Your task to perform on an android device: Send information about the trains leaving at 6:19 AM to 7:30 AM to Karin using the gmail address karin.iversen@example.com.
Image 0: 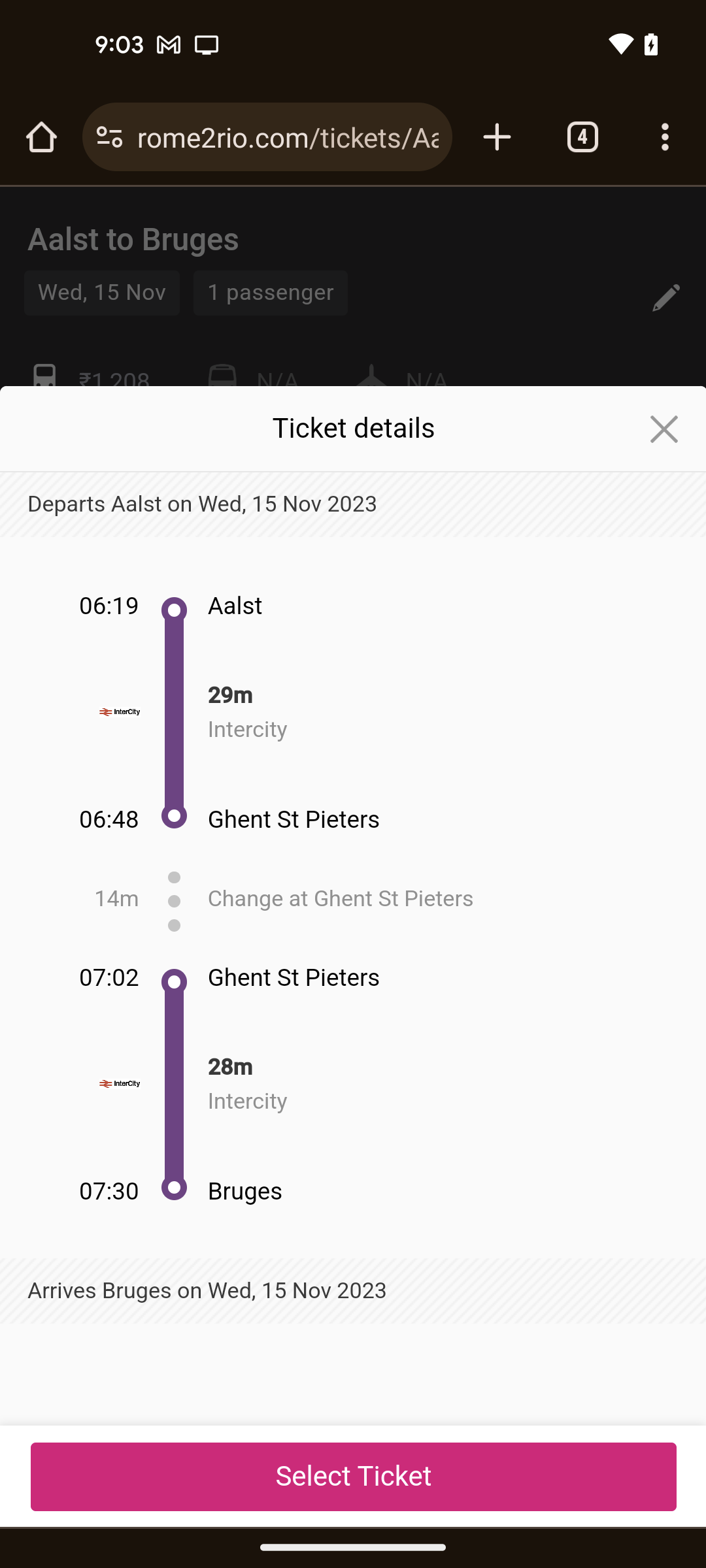
Tap on the three dots menu icon at the top right corner of the screen
Step 0: click (664, 137)
Image 1: 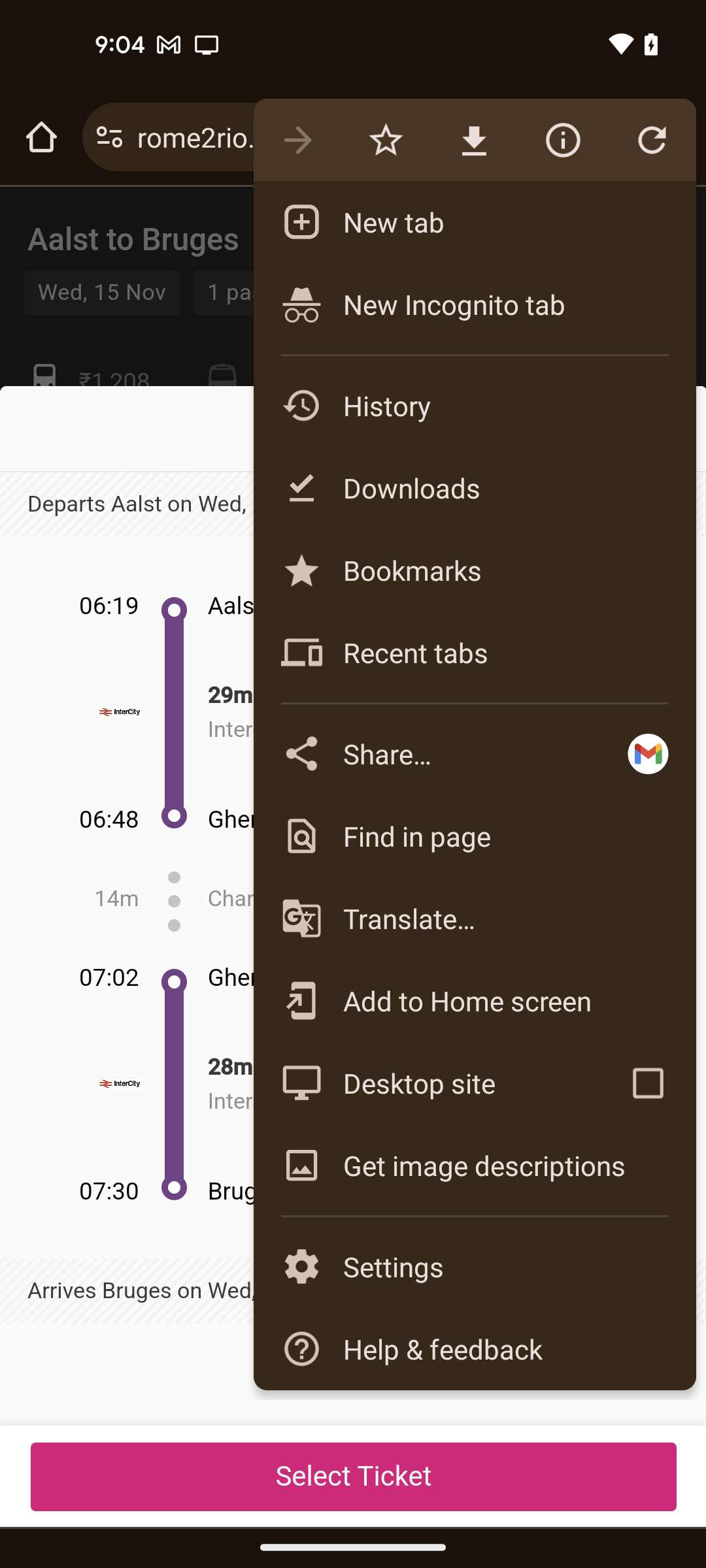
Tap on the share option
Step 1: click (427, 754)
Image 2: 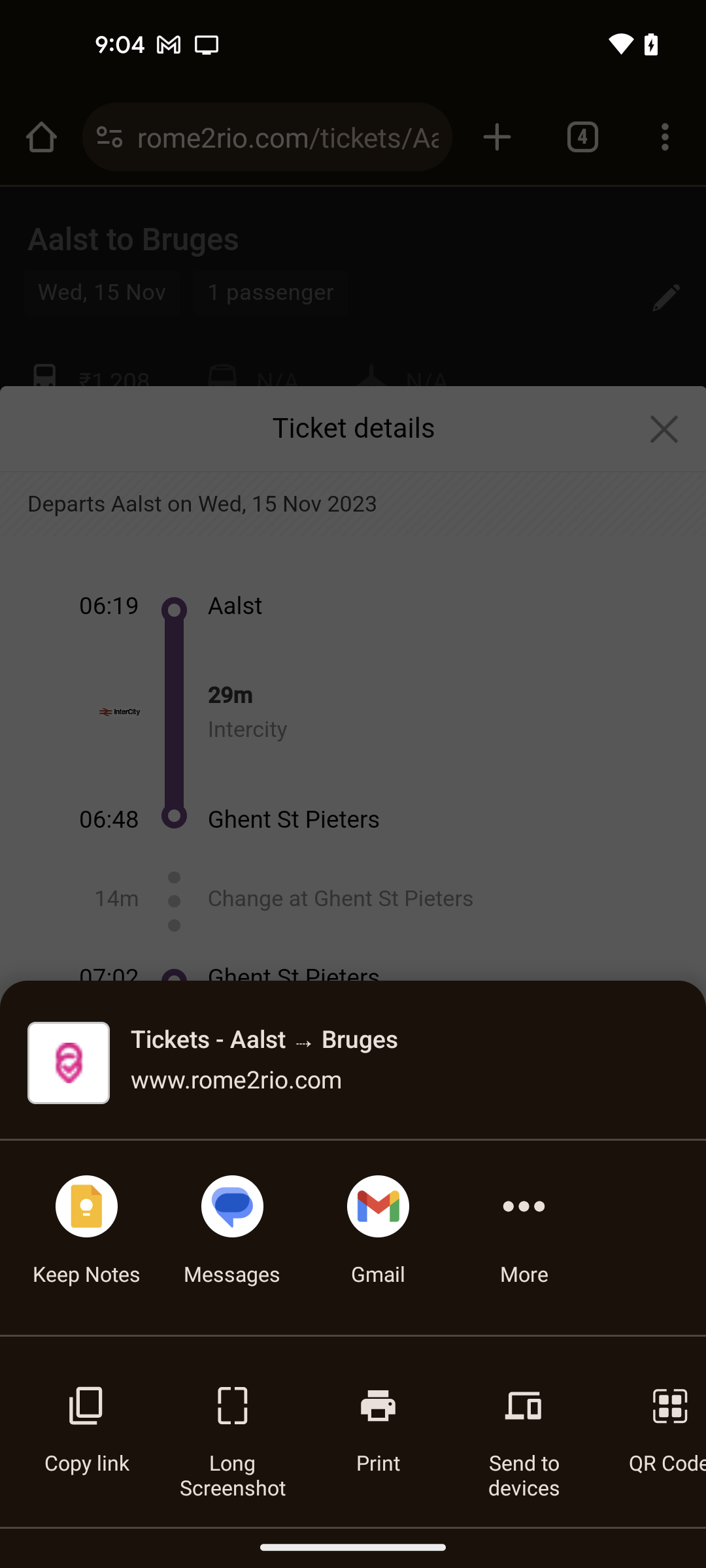
Select the gmail option
Step 2: click (353, 1254)
Image 3: 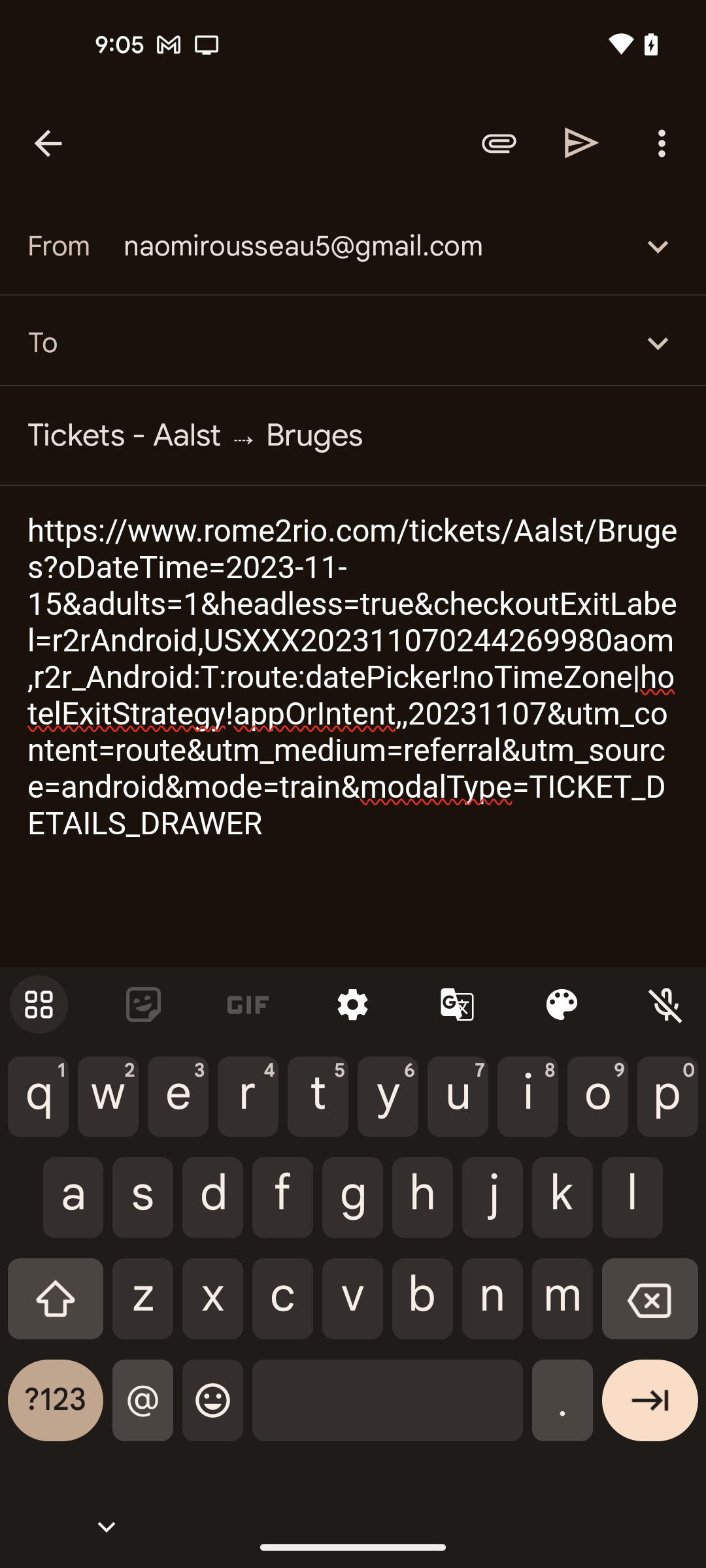
Search the recipient to karin.iversen@example.com
Step 3: type "karin.iversen@example.com"
Image 4: 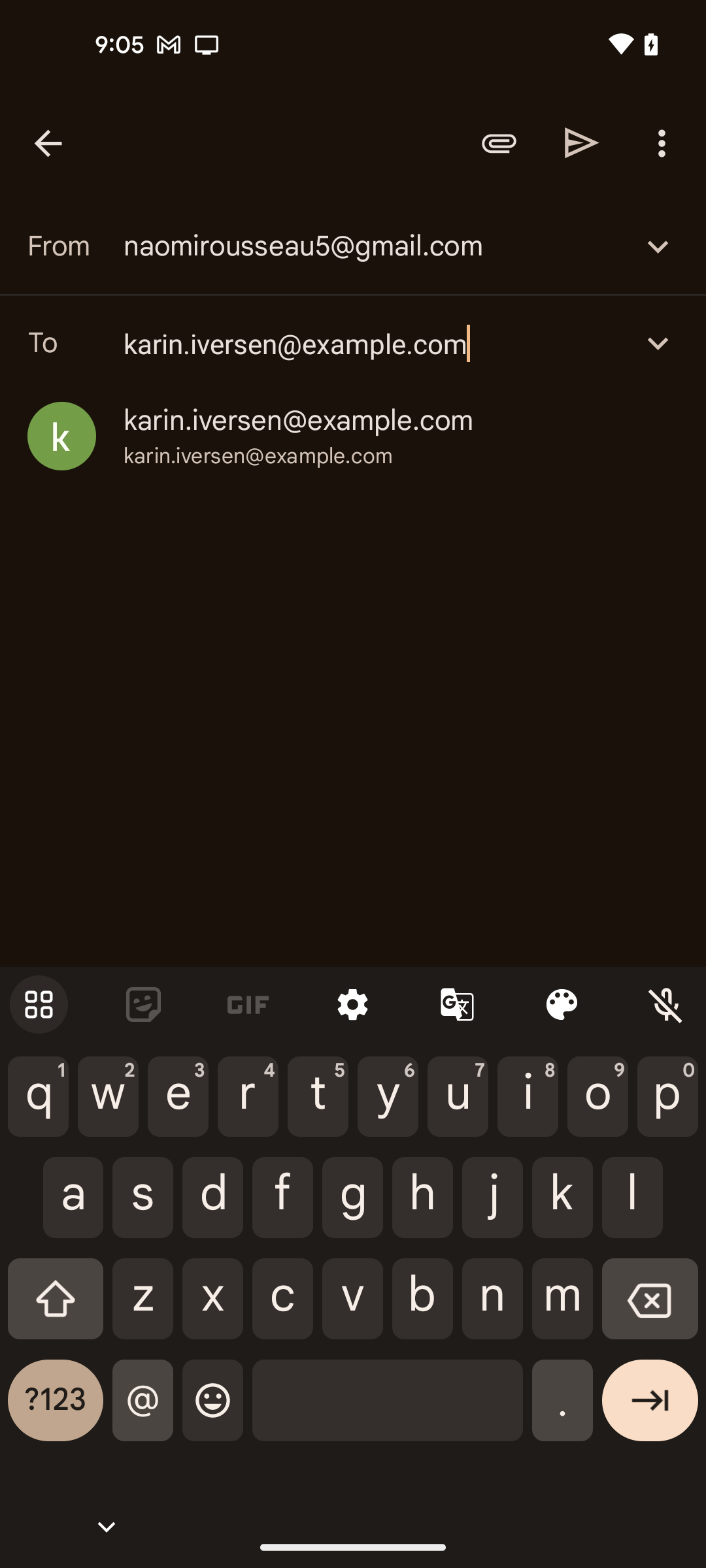
Tap on the send icon at the top of the screen
Step 4: click (582, 142)